Your task to perform on an android device: open the  Zara app  and  Add a  sized 10 LINEN BLEND WIDE LEG PANTS  to cart on ZARA app
Image 0: 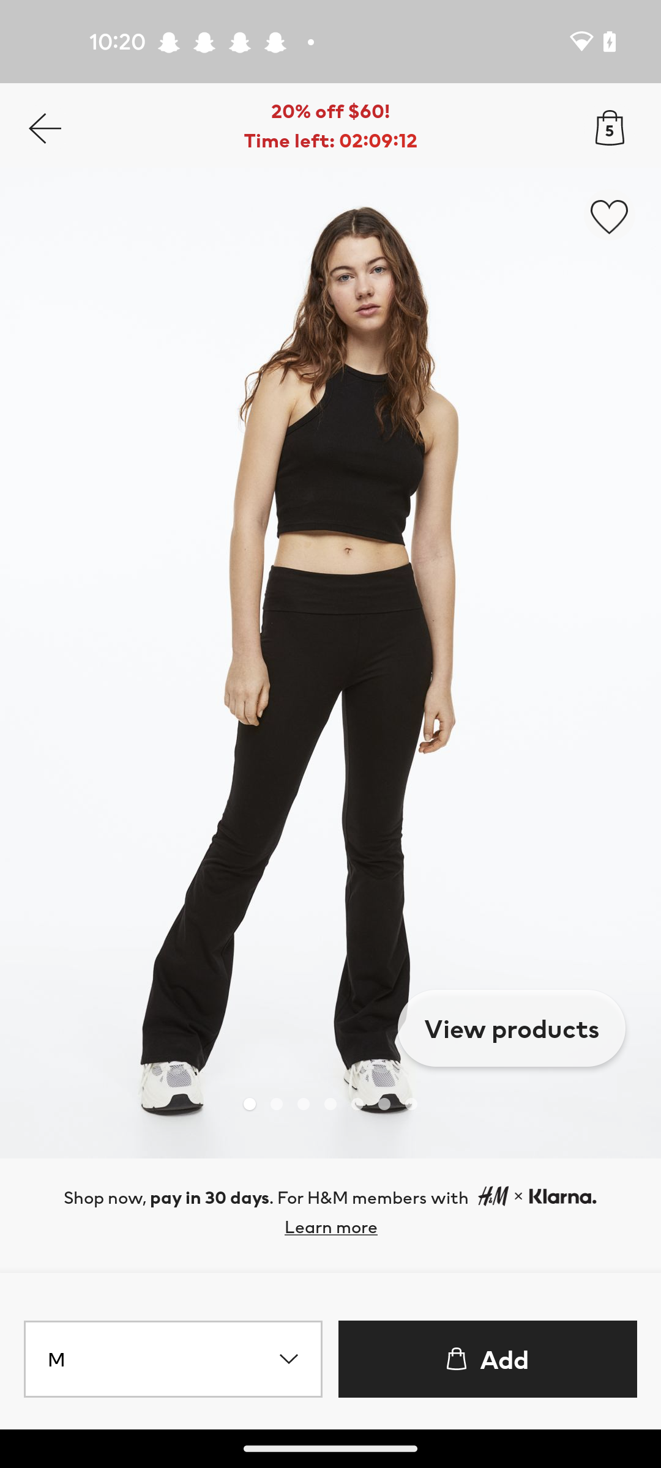
open the zara app
Step 0: open app "ZARA"
Image 1: 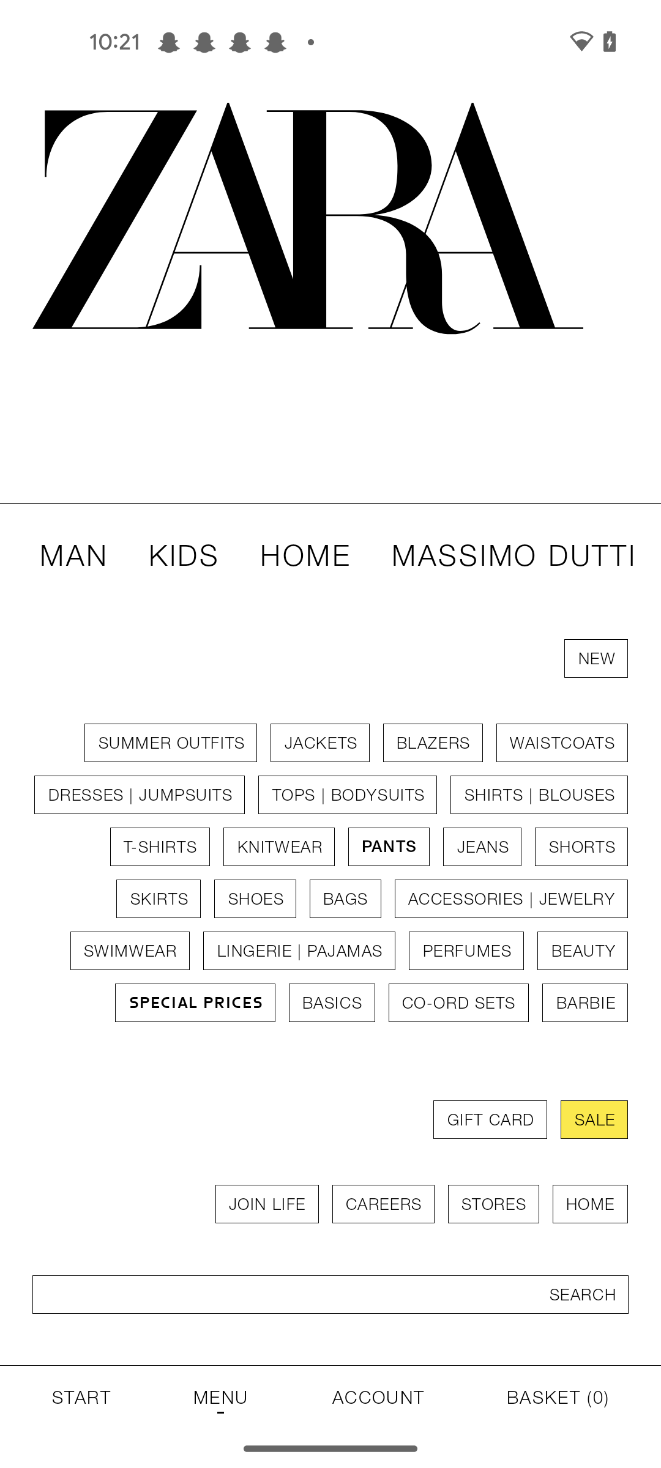
Click on the search bar at the bottom of the screen
Step 1: click (330, 1294)
Image 2: 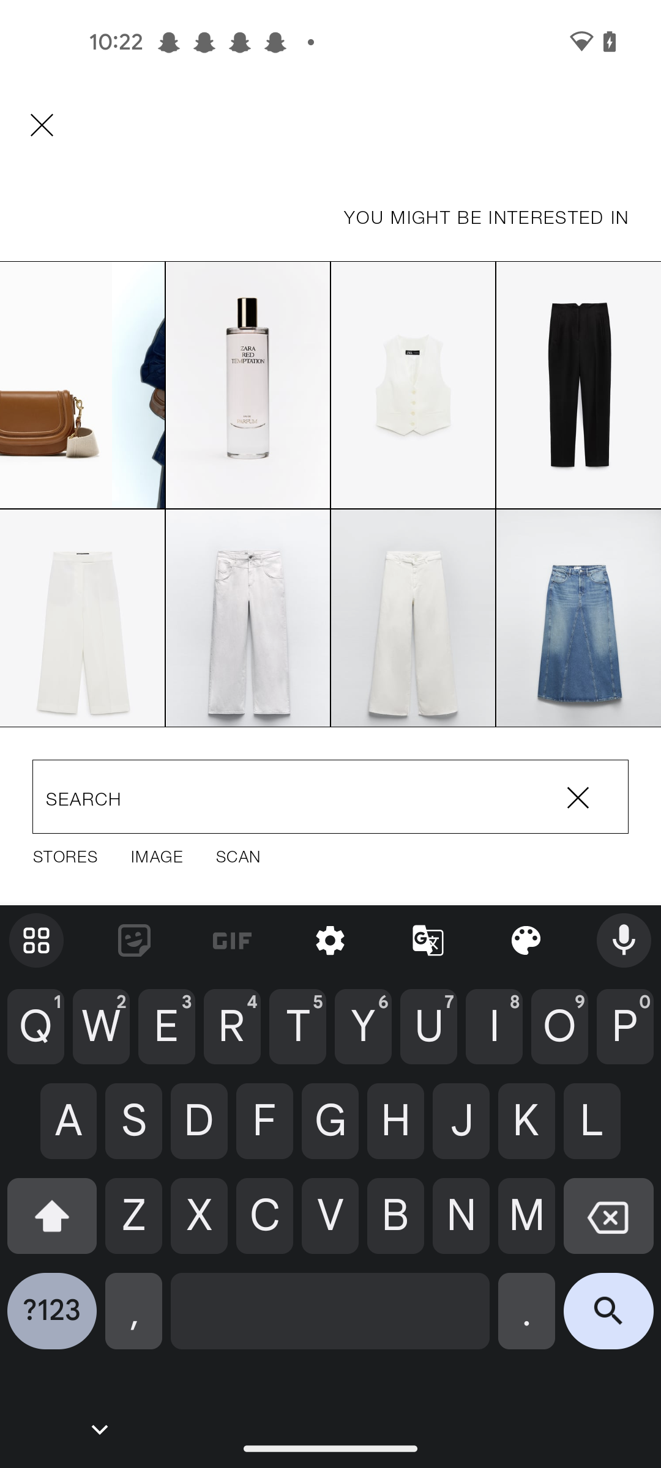
Enter a pants as LINEN BLEND WIDE LEG PANTS
Step 2: type "LINEN BLEND WIDE LEG PANTS"
Image 3: 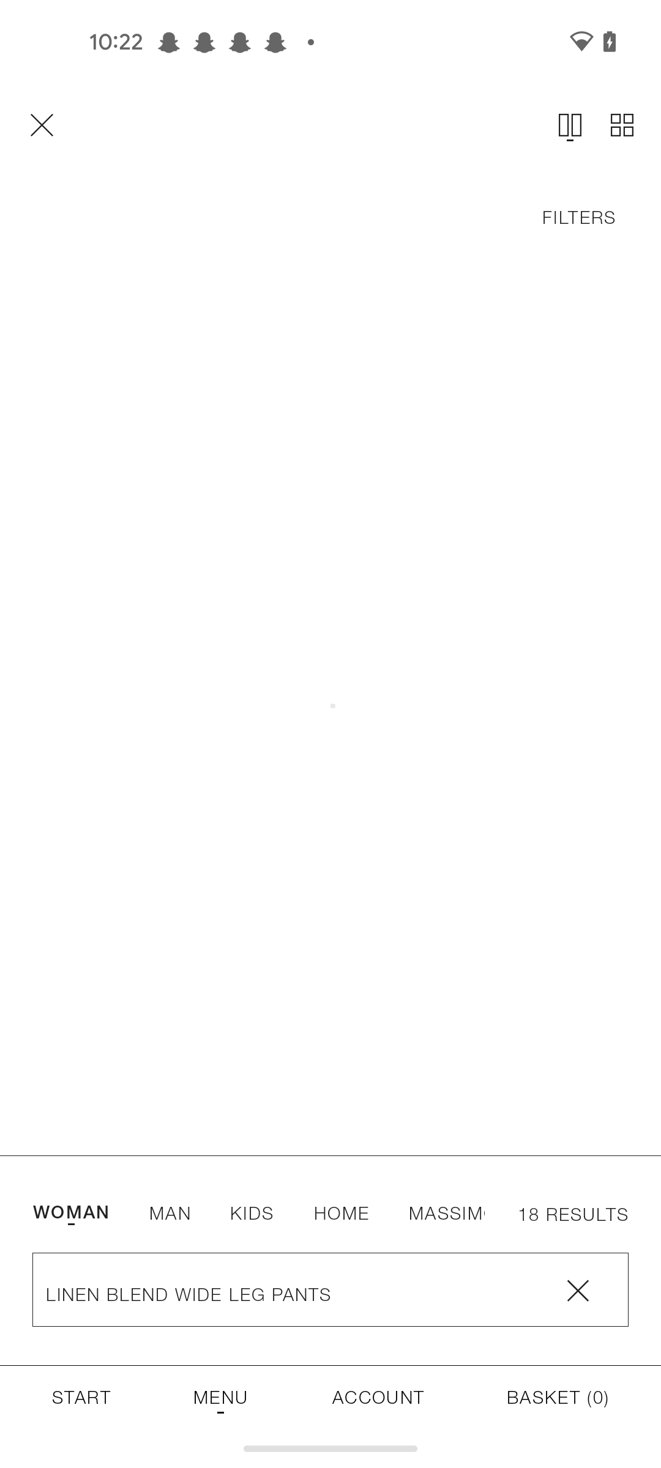
Enter a pants as LINEN BLEND WIDE LEG PANTS
Step 3: wait
Image 4: 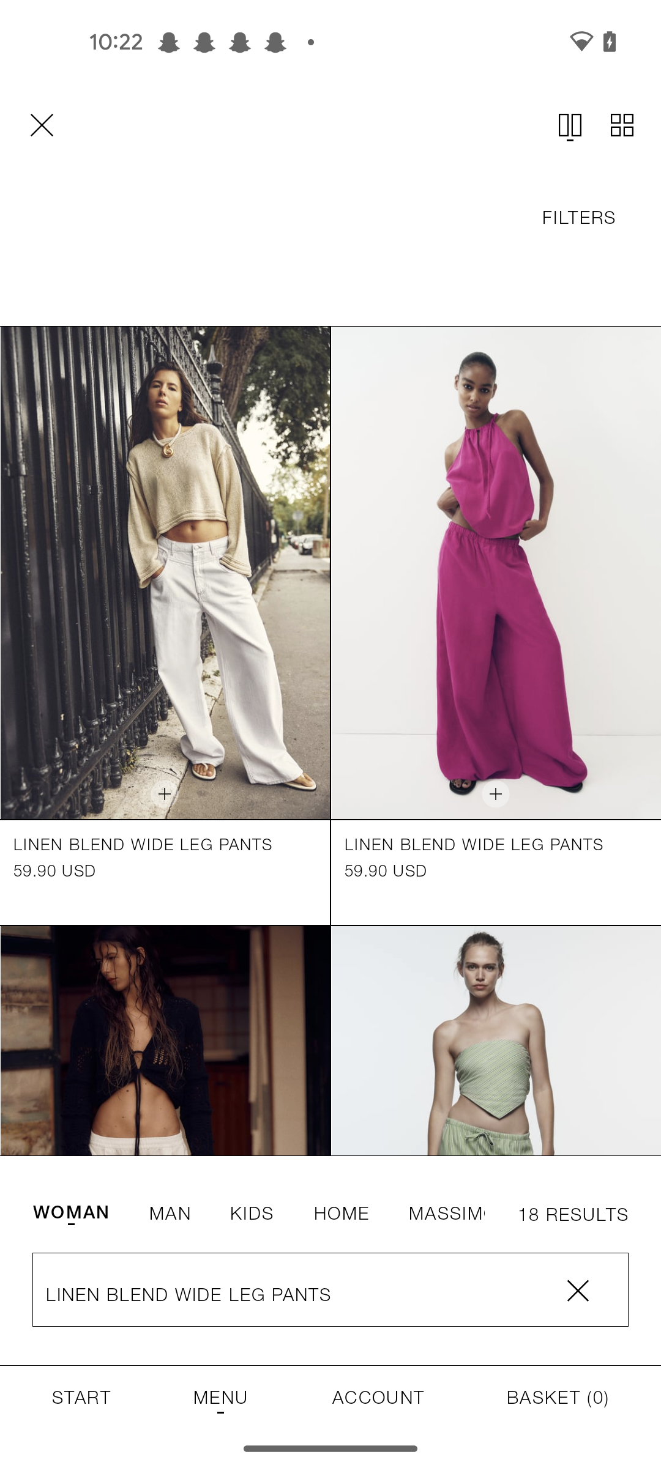
Click on the LINEN BLEND WIDE LEG PANTS option 
Step 4: click (136, 555)
Image 5: 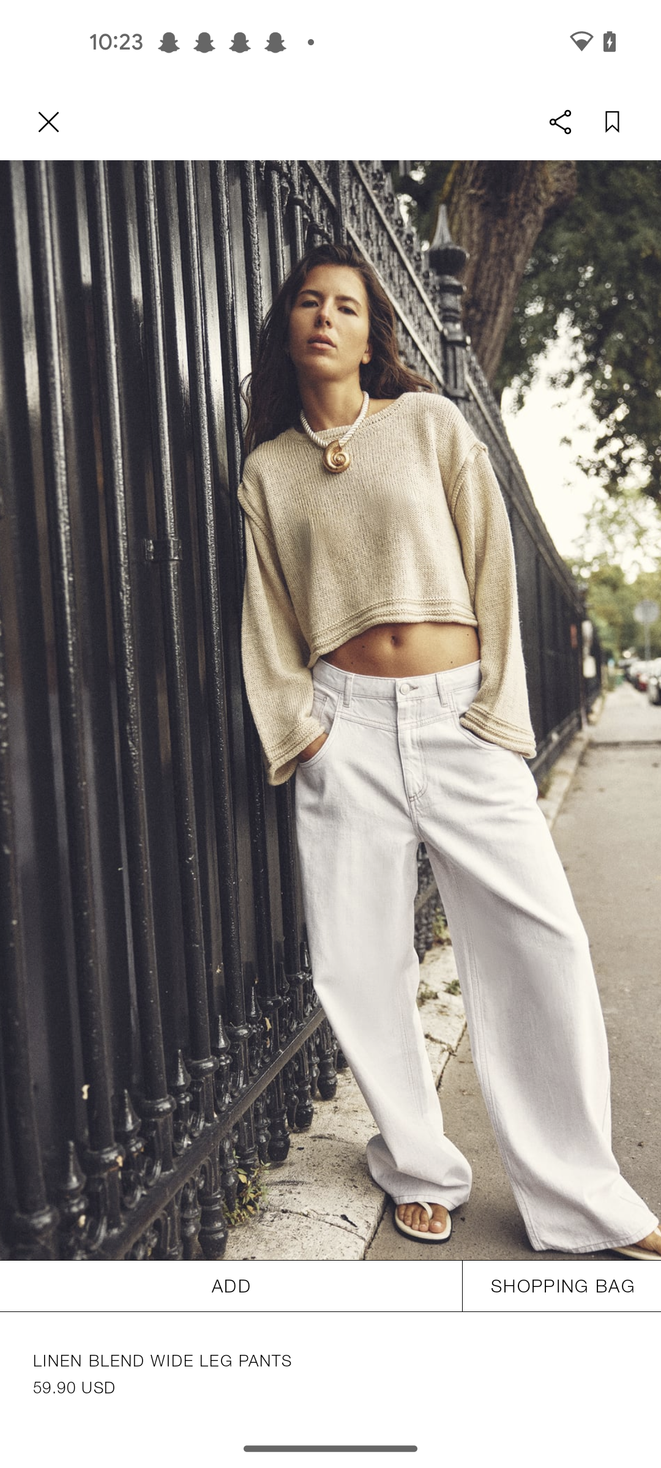
Click on the Add button
Step 5: click (231, 1286)
Image 6: 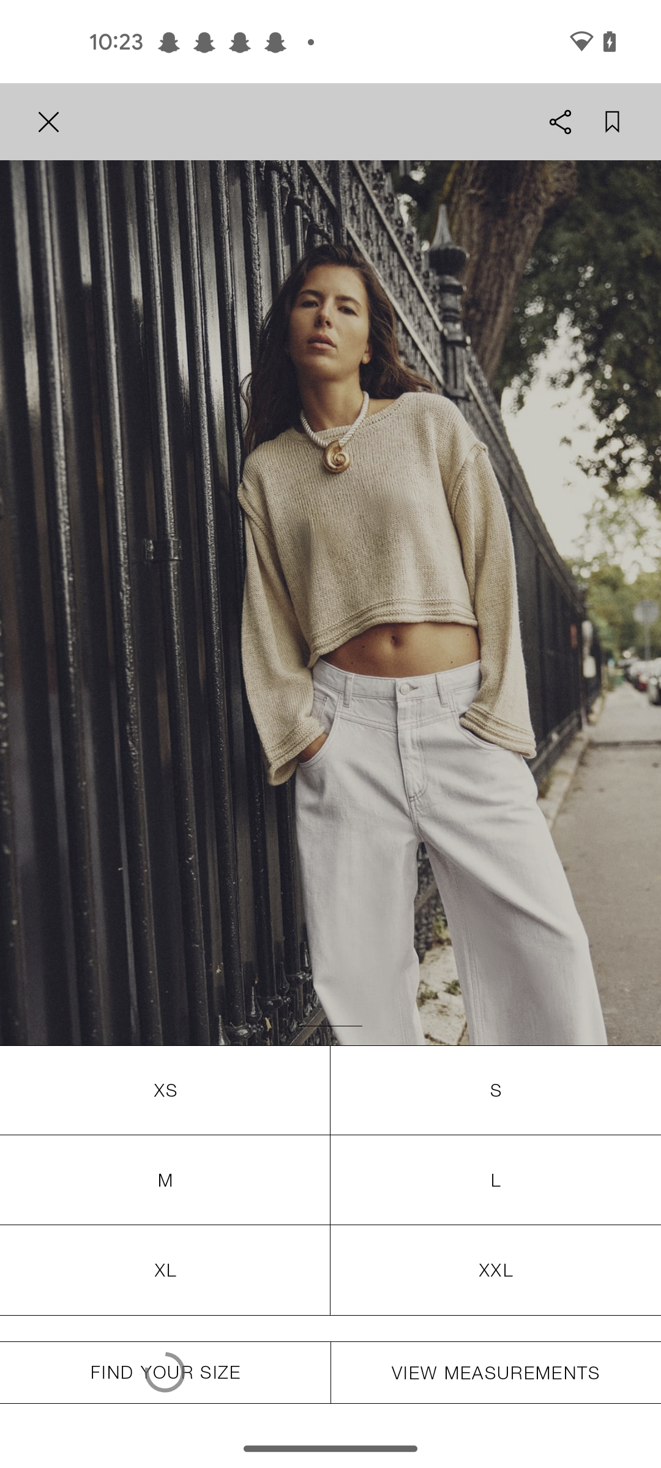
Click on the Add button
Step 6: wait
Image 7: 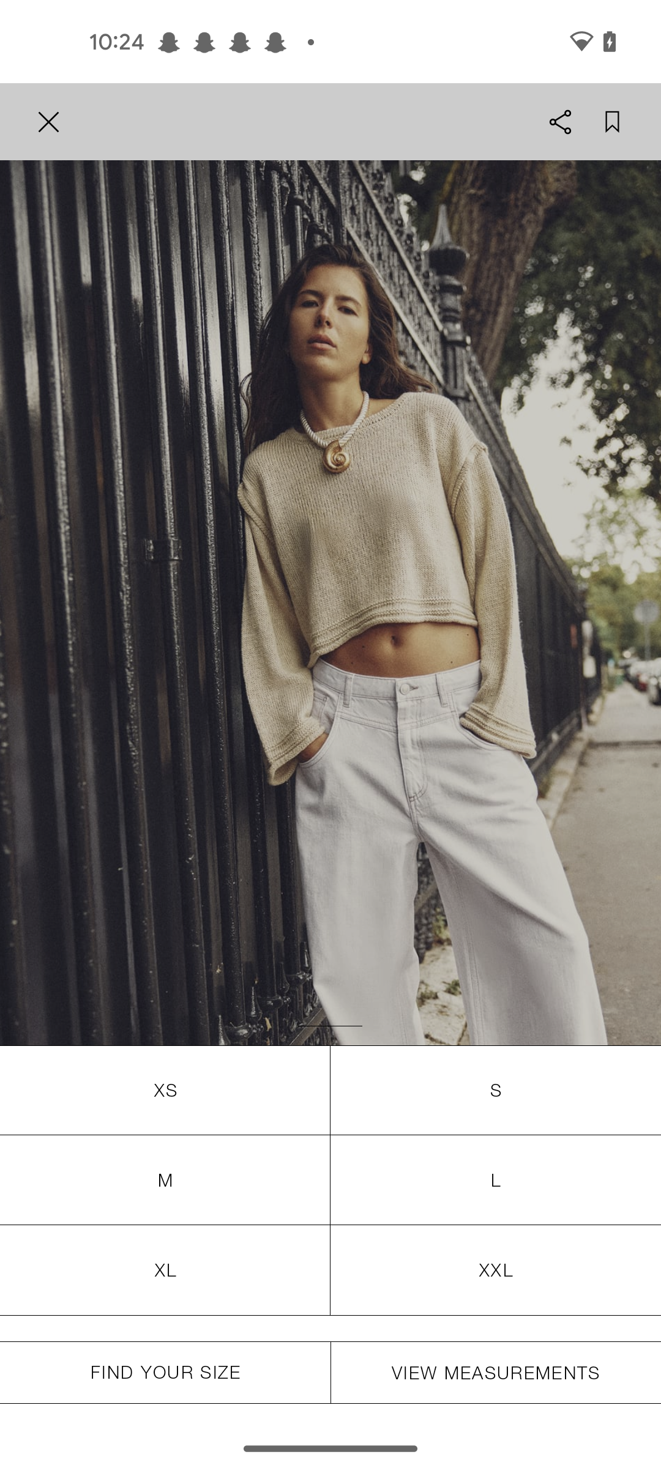
Select the M size 
Step 7: click (165, 1179)
Image 8: 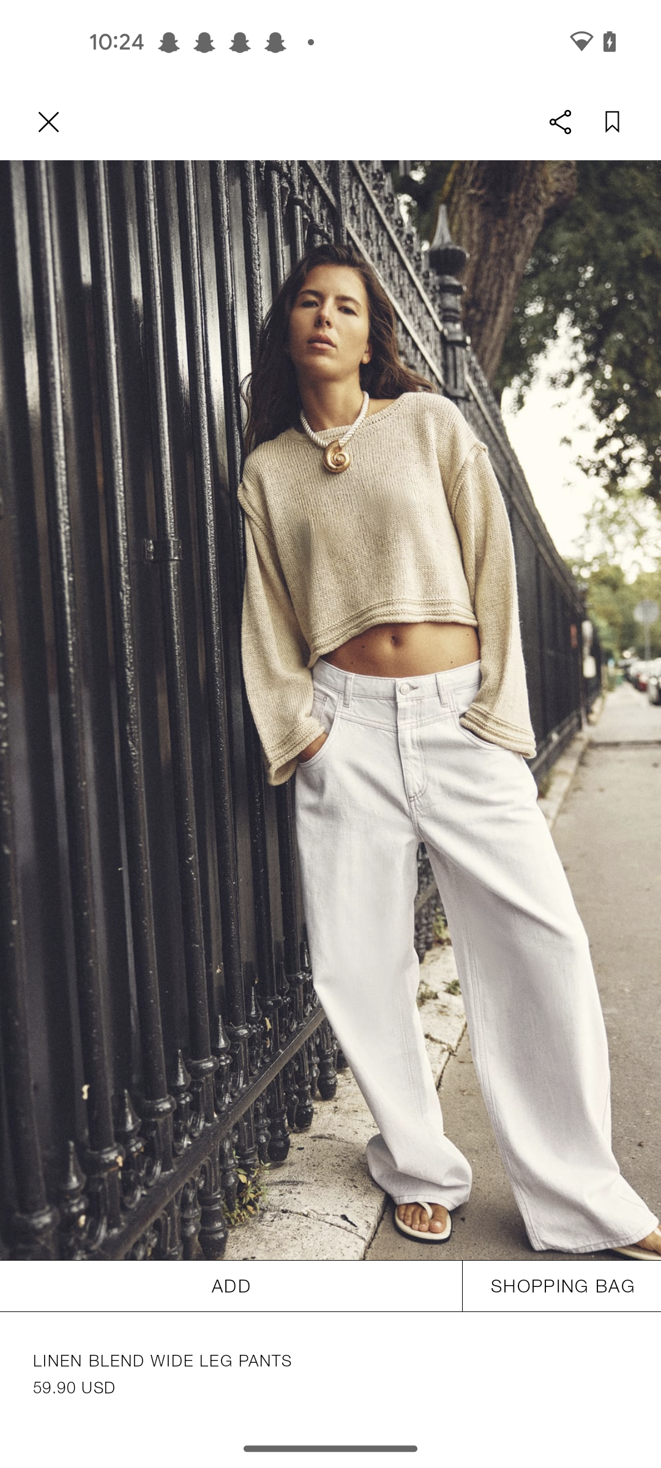
Click on the Shopping bag tab
Step 8: click (330, 1294)